Your task to perform on an android device: I really enjoyed the video as it calmed me down and wish to listen to it in the future with the latest updates. Subscribe to the AlexrainbirdMusic channel for the latest updates in the Youtube app.
Image 0: 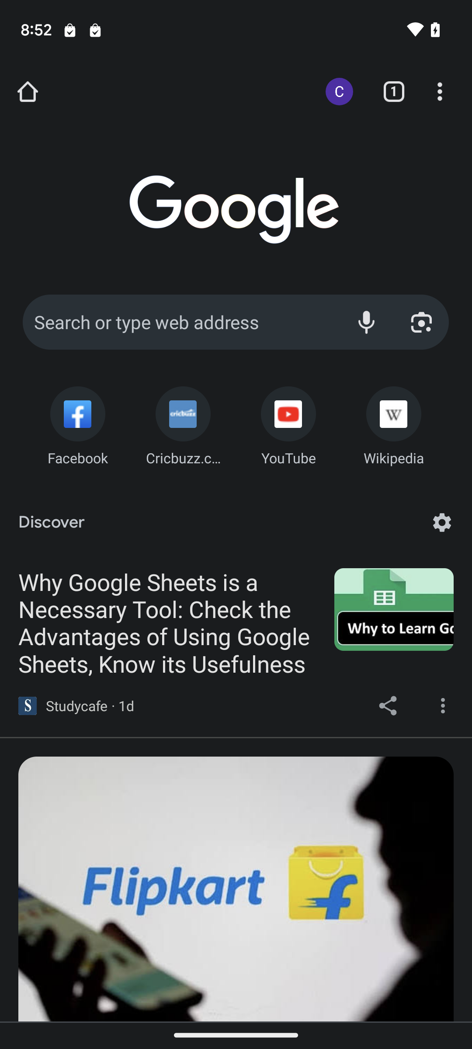
open the youtube app
Step 0: open app "YouTube"
Image 1: 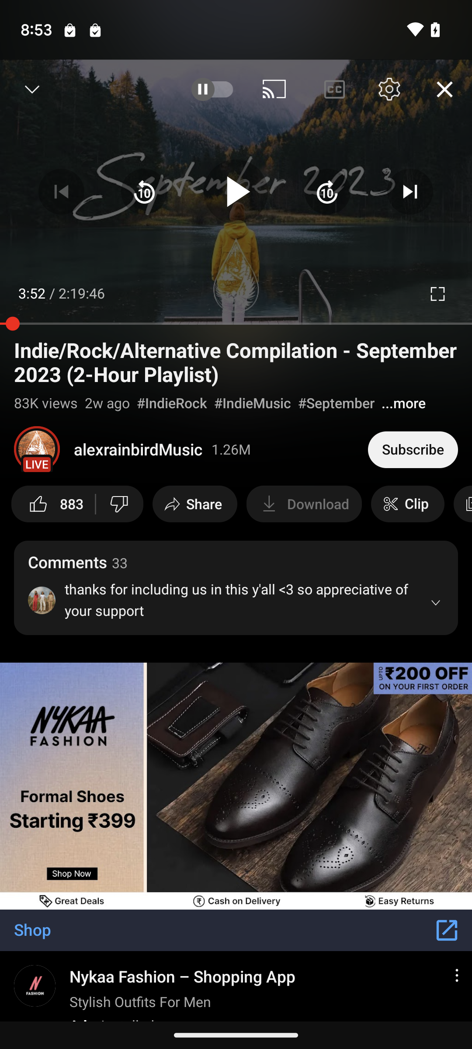
click on the subscribe button of Alexrainbirdmusic channel.
Step 1: click (413, 449)